Your task to perform on an android device:  In order to choose my favorite locations quickly while organizing a trip, I wanted to look at the saved locations in the maps
Image 0: 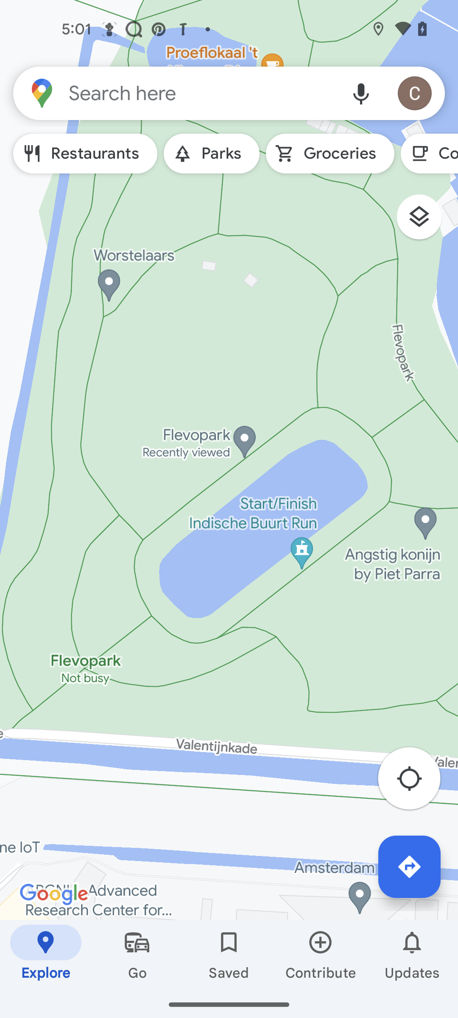
click on the saved tab
Step 0: click (229, 955)
Image 1: 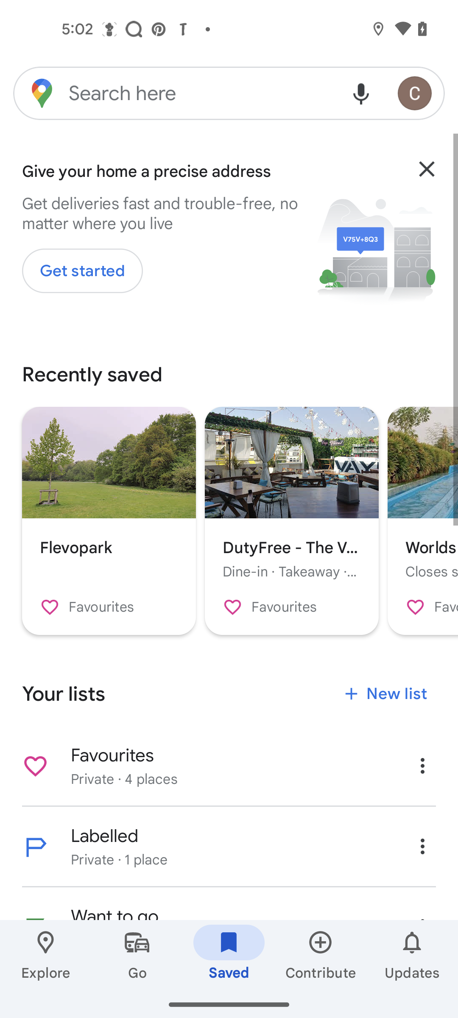
click on the favourites
Step 1: click (228, 766)